Your task to perform on an android device: Go to the eBay app and search for Allbirds Tree Dasher running casual shoes in women's black size. 9.5 US
Image 0: 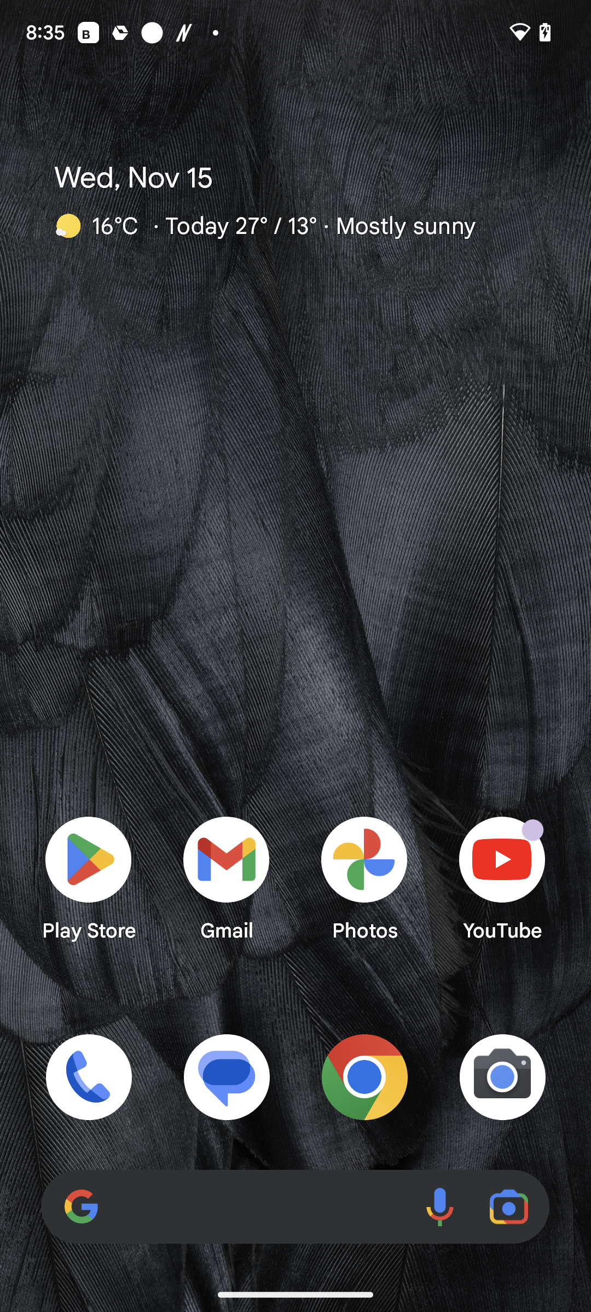
Open the eBay app.
Step 0: open app "eBay"
Image 1: 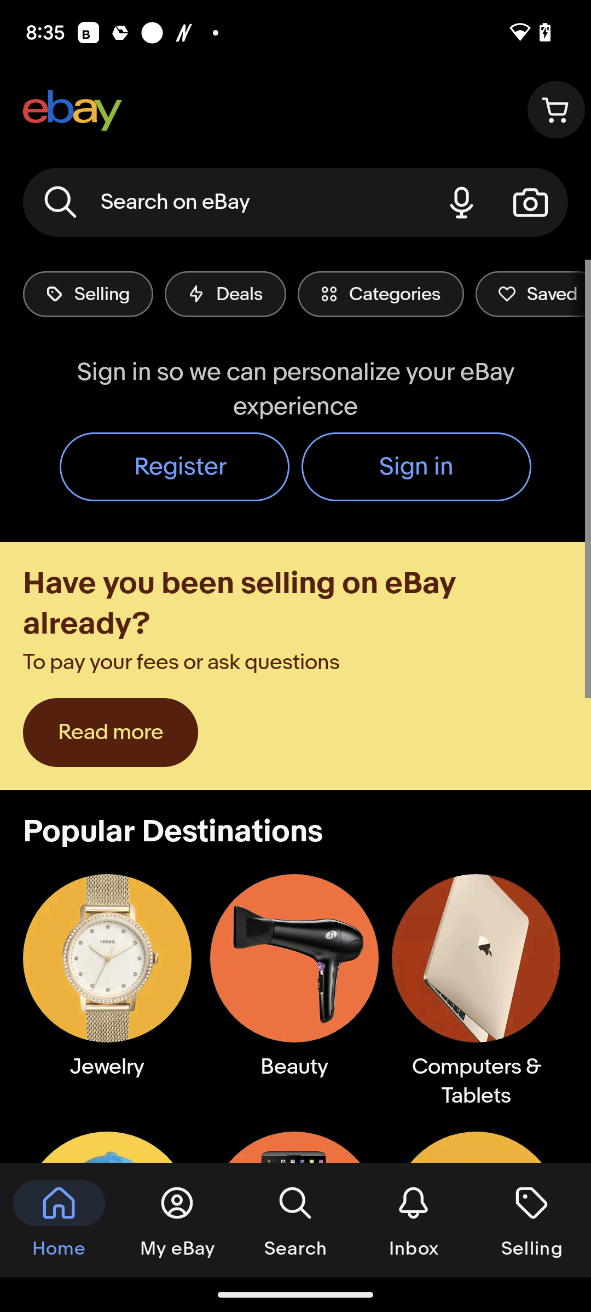
Click on the search bar at the top of the screen.
Step 1: click (226, 202)
Image 2: 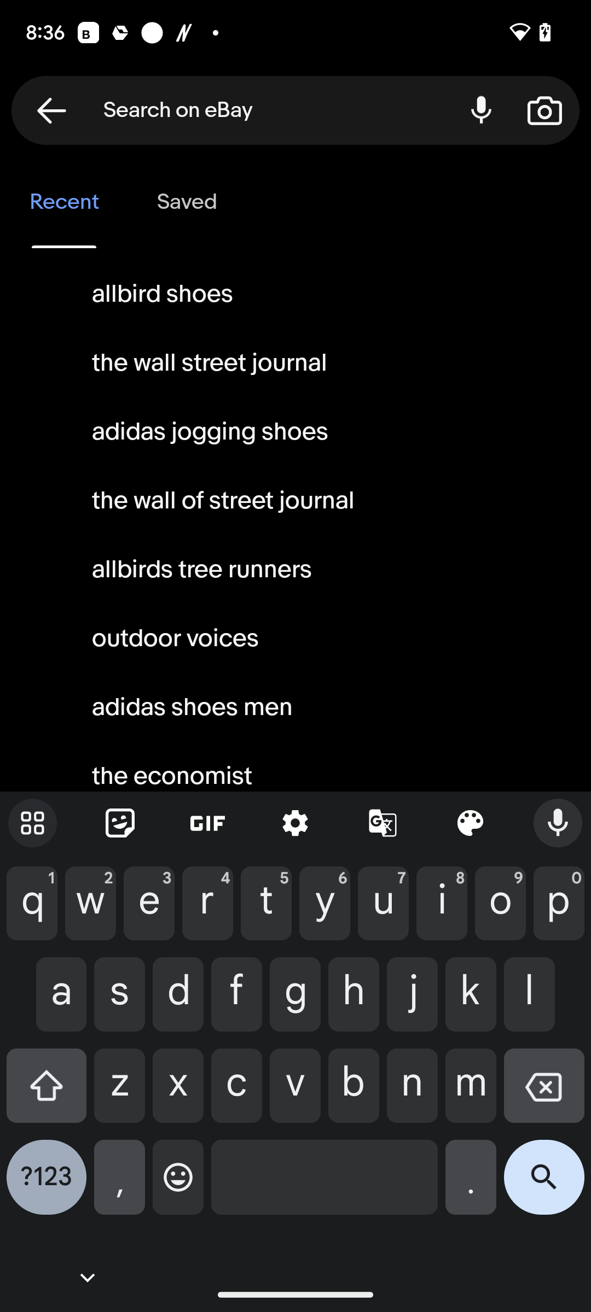
Click on Allbird Shoes in the recent section.
Step 2: click (162, 294)